Your task to perform on an android device: My wife told me that before purchasing any shirt, compare the price of it with that of other sellers. This La Milano Mens Navy Blue Regular Fit Casual Shirt seems good, and I want to purchase it, but I need to compare its price with other sellers. So compare the price of the La Milano Mens Navy Blue Regular Fit Casual Shirt with other sellers in the ShopClues app
Image 0: 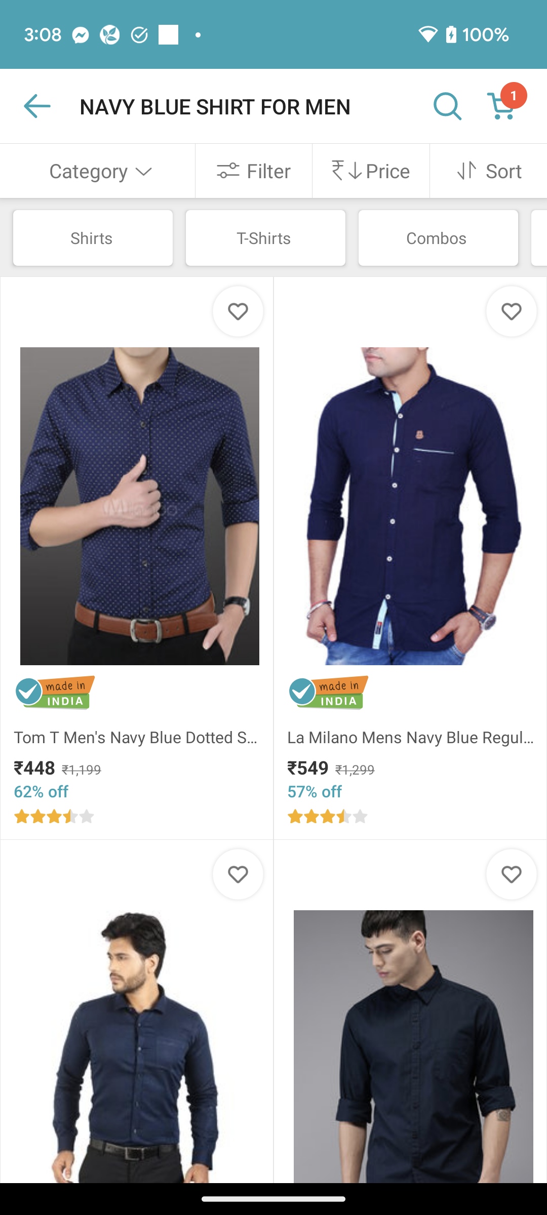
Click on the La Milano Mens Navy Blue Regular Fit Casual Shirt to view the other sellers of this shirt
Step 0: click (413, 737)
Image 1: 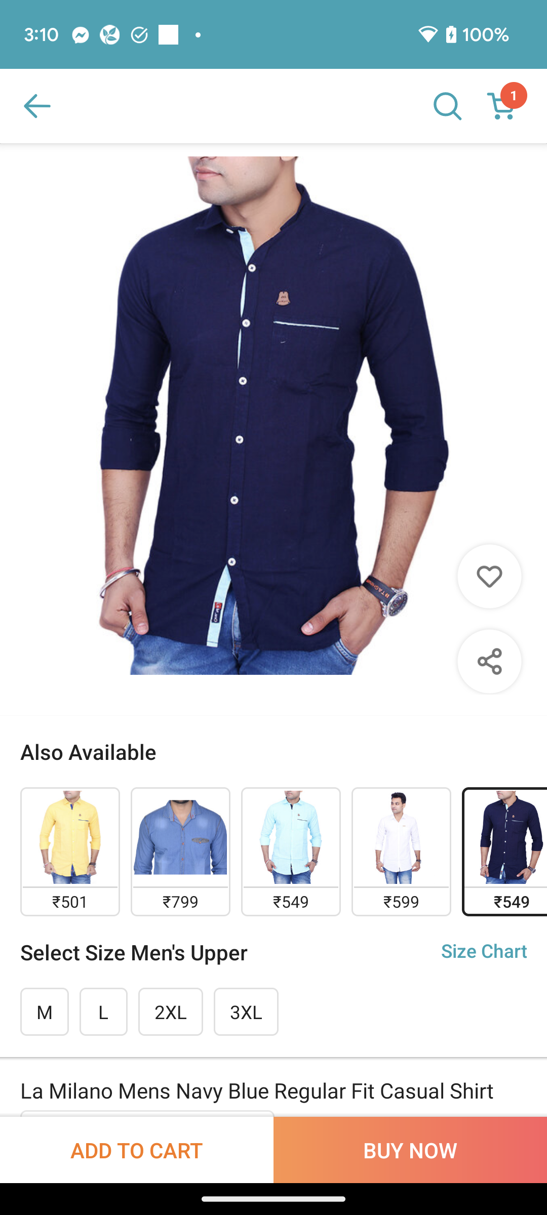
Scroll down to view the price of other sellers of this shirt.
Step 1: scroll down
Image 2: 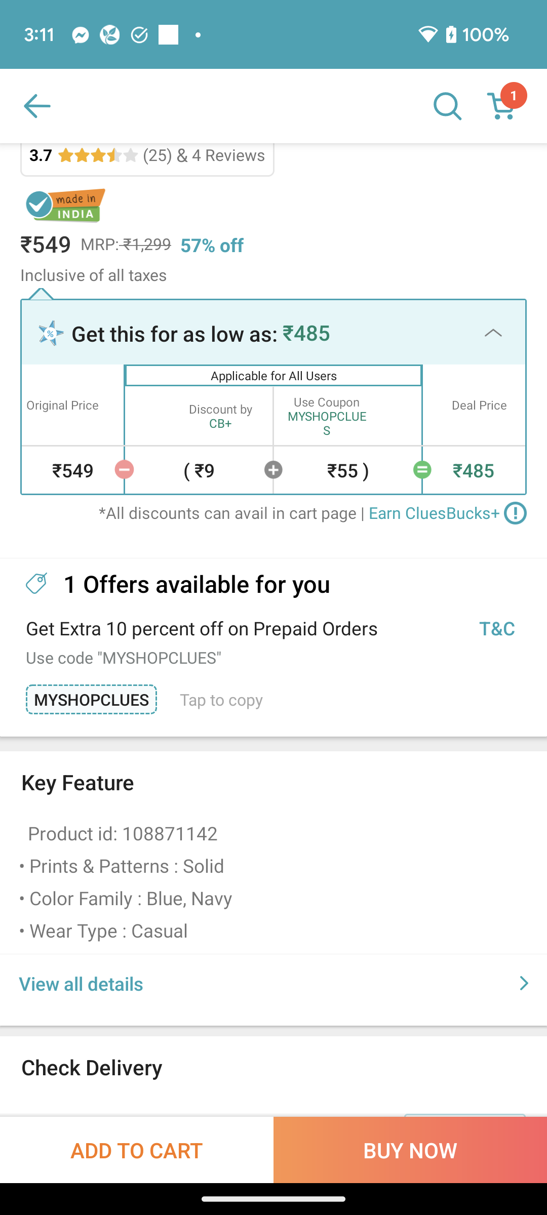
Scroll down to view the price of other sellers of this shirt.
Step 2: scroll down